Your task to perform on an android device: I'd like to hear the Recording 2 recorded audio to ensure that it's clear.
Image 0: 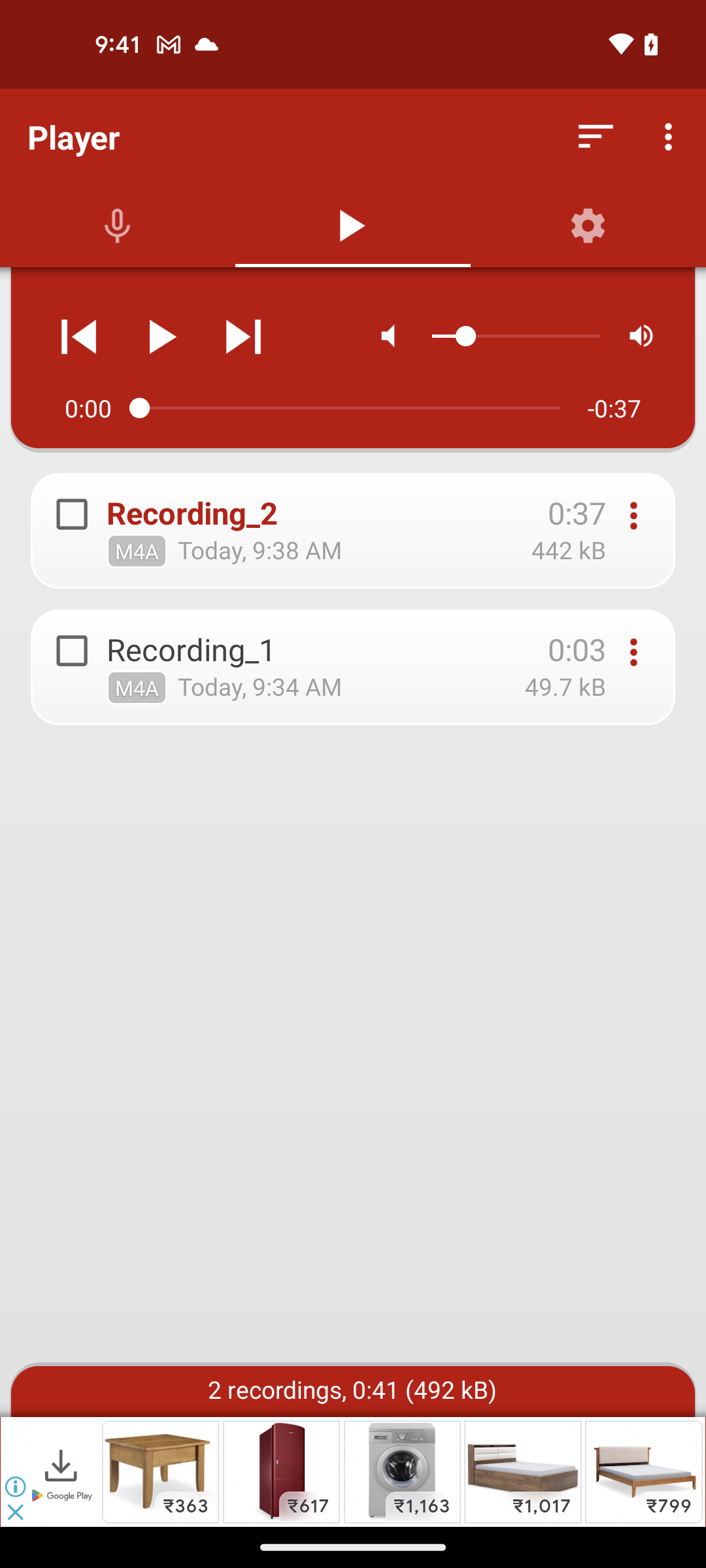
click on play icon to play the recording
Step 0: click (161, 336)
Image 1: 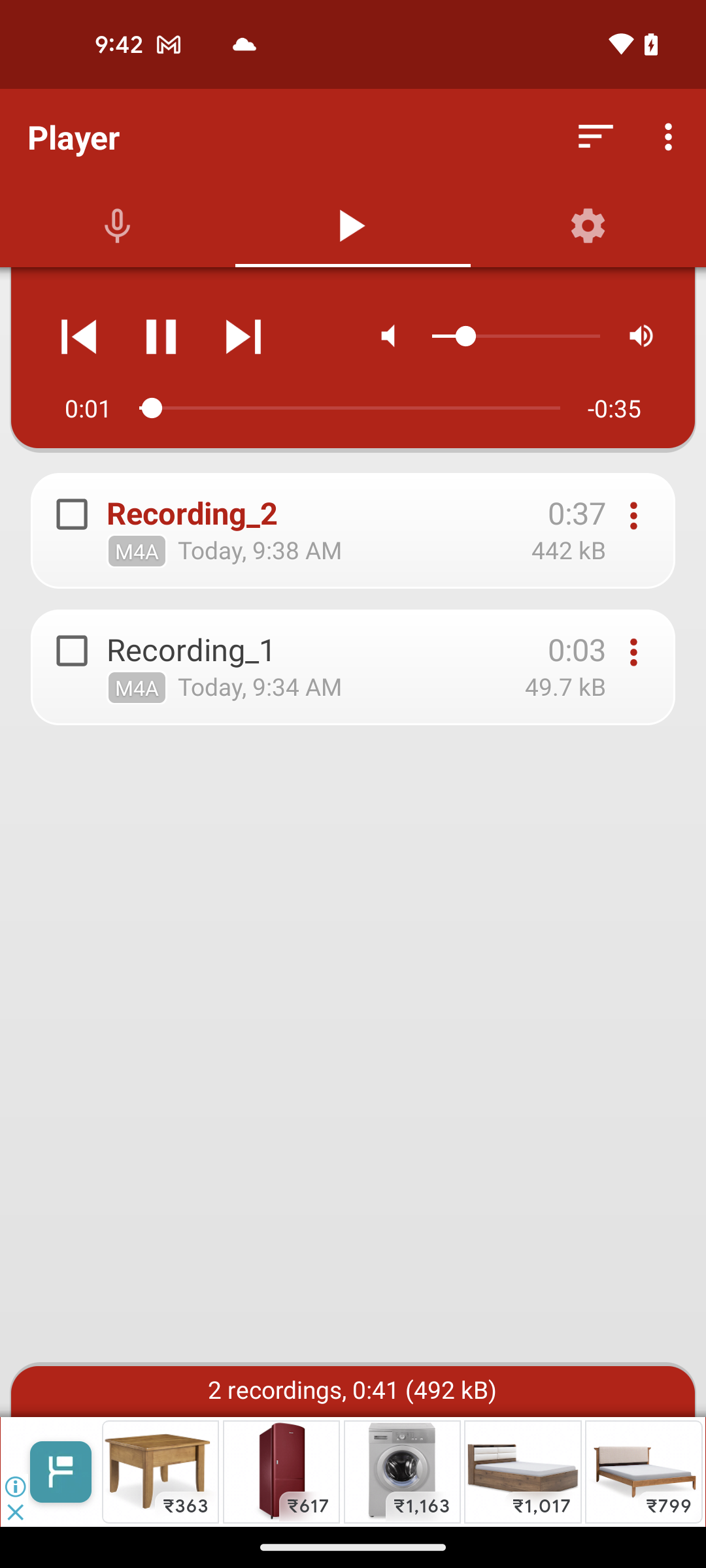
click on play icon to play the recording
Step 1: wait
Image 2: 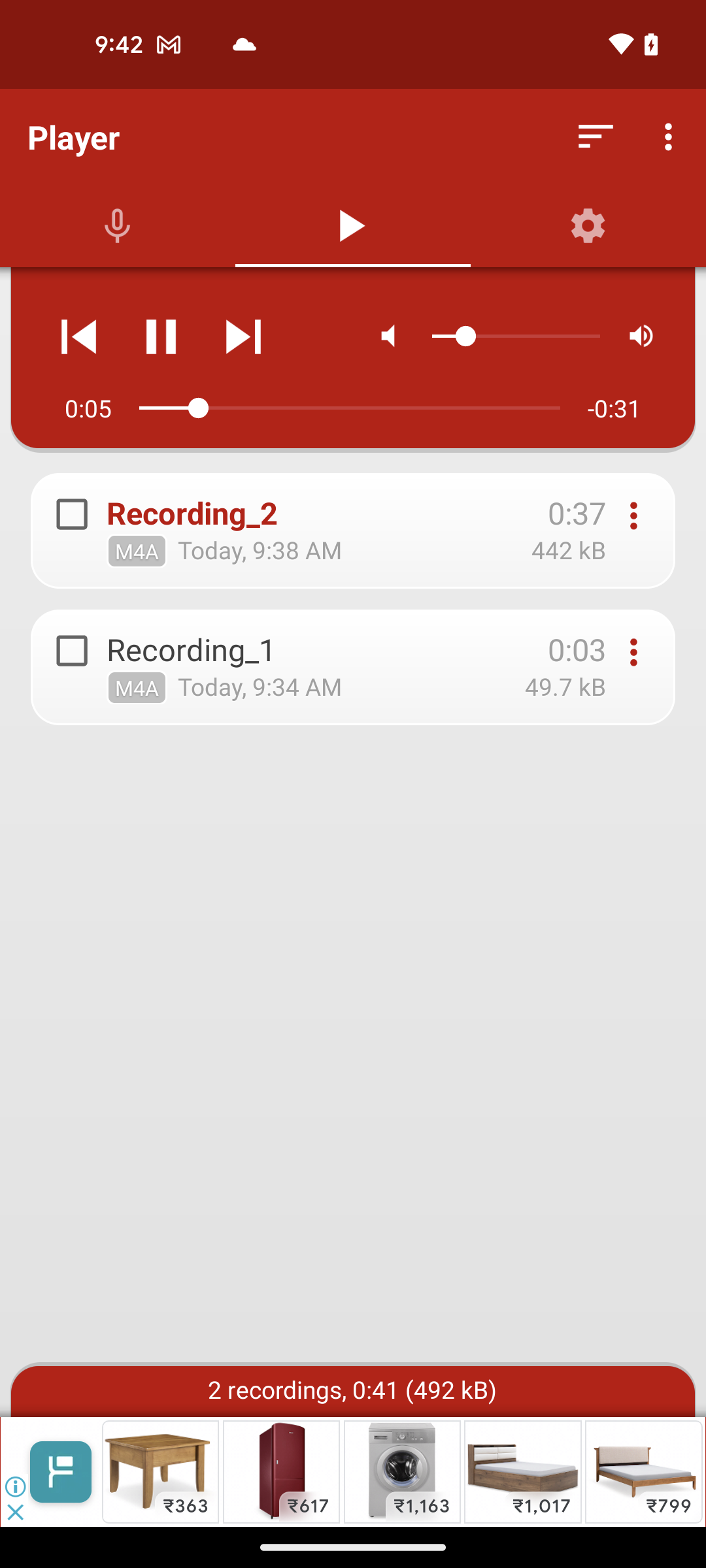
click on play icon to play the recording
Step 2: wait